Your task to perform on an android device: As each of the students have submitted their assignments to me, I must mark the Students Assignment Submission reminder as completed.
Image 0: 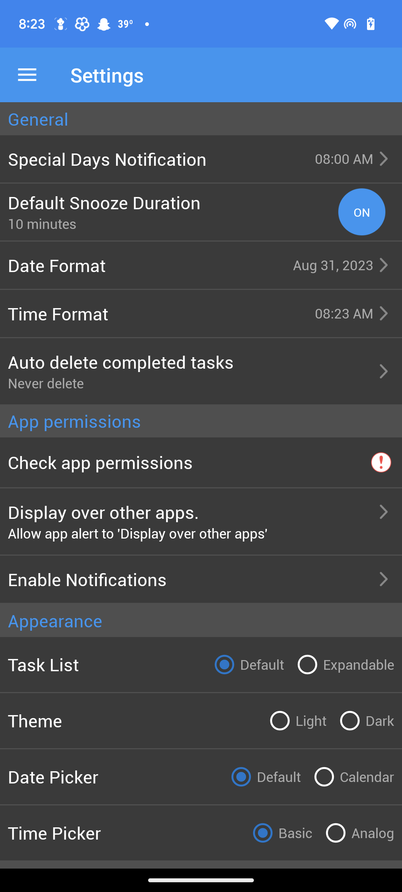
Go back to the Previous screen
Step 0: press back button
Image 1: 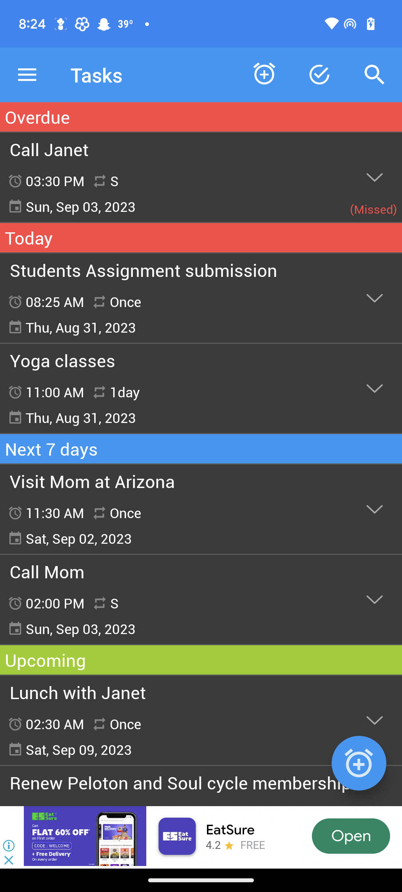
Click on the downward arrow of the Students Assignment Submission 
Step 1: click (374, 298)
Image 2: 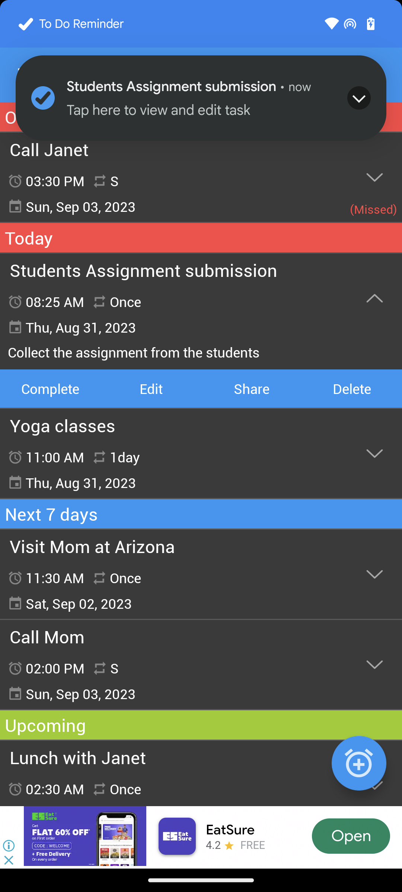
Click on the complete option
Step 2: click (50, 388)
Image 3: 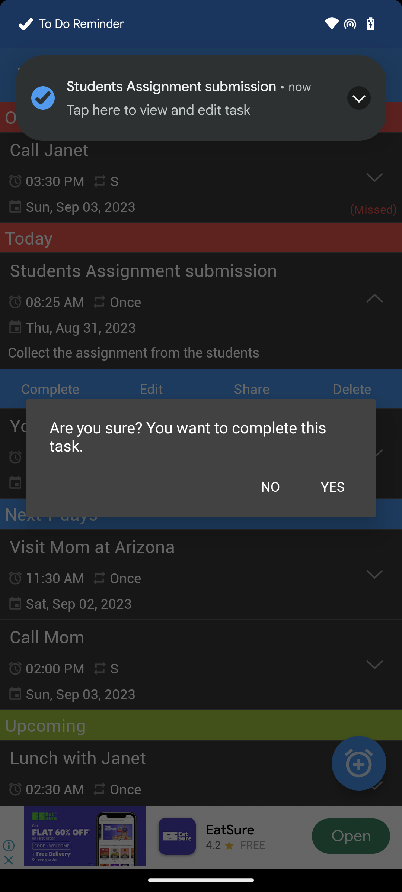
Click on the Yes option
Step 3: click (332, 486)
Image 4: 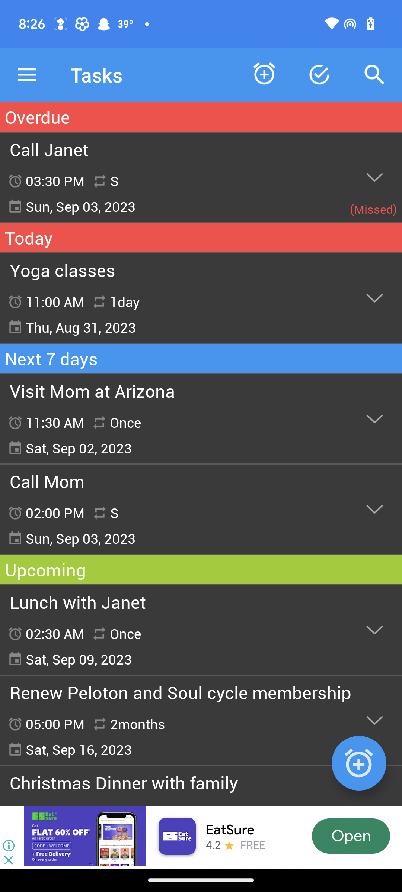
Click on the tick icon at the top of the screen
Step 4: click (319, 75)